Your task to perform on an android device: Set an alarm for 4.15 p.m. Set the snooze length to 3 minutes and snooze the alarm.
Image 1: 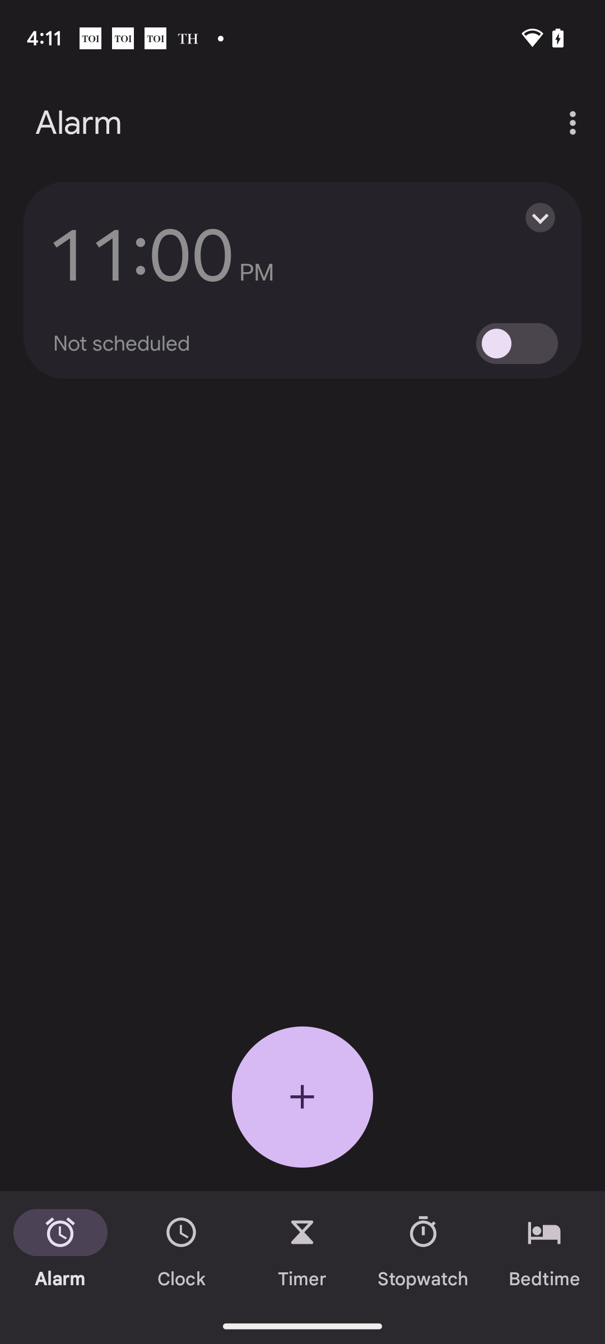
Click on the plus icon to set a alarm
Step 1: click (302, 1096)
Image 2: 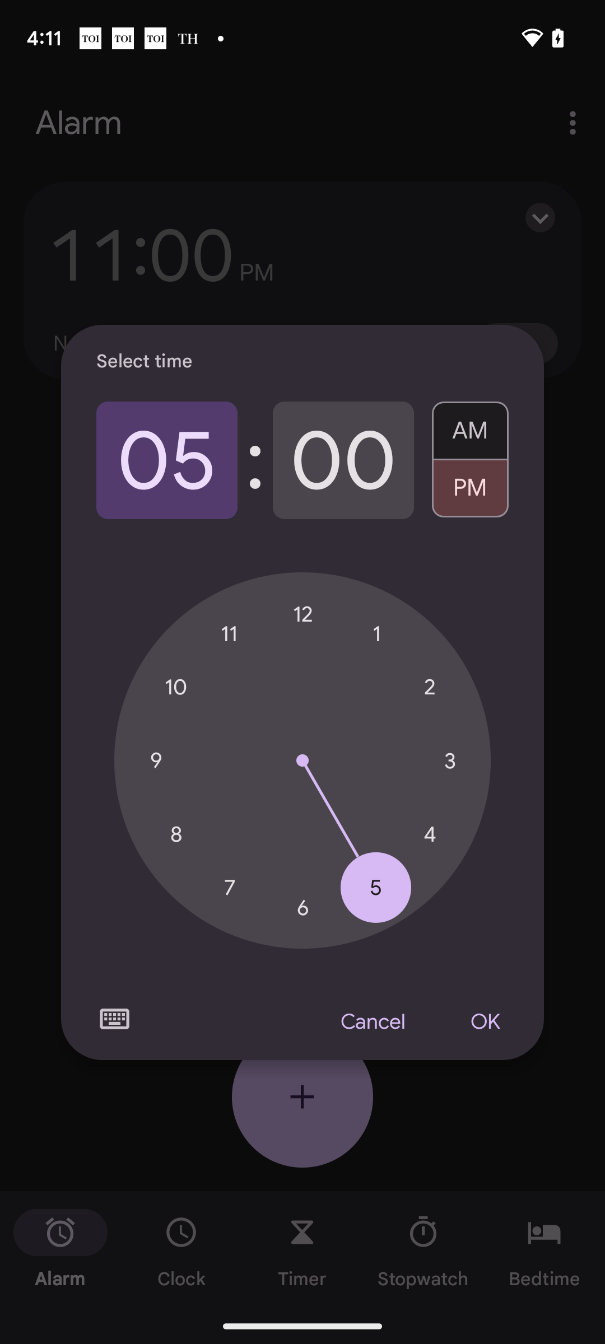
Click on the 4 
Step 2: click (429, 834)
Image 3: 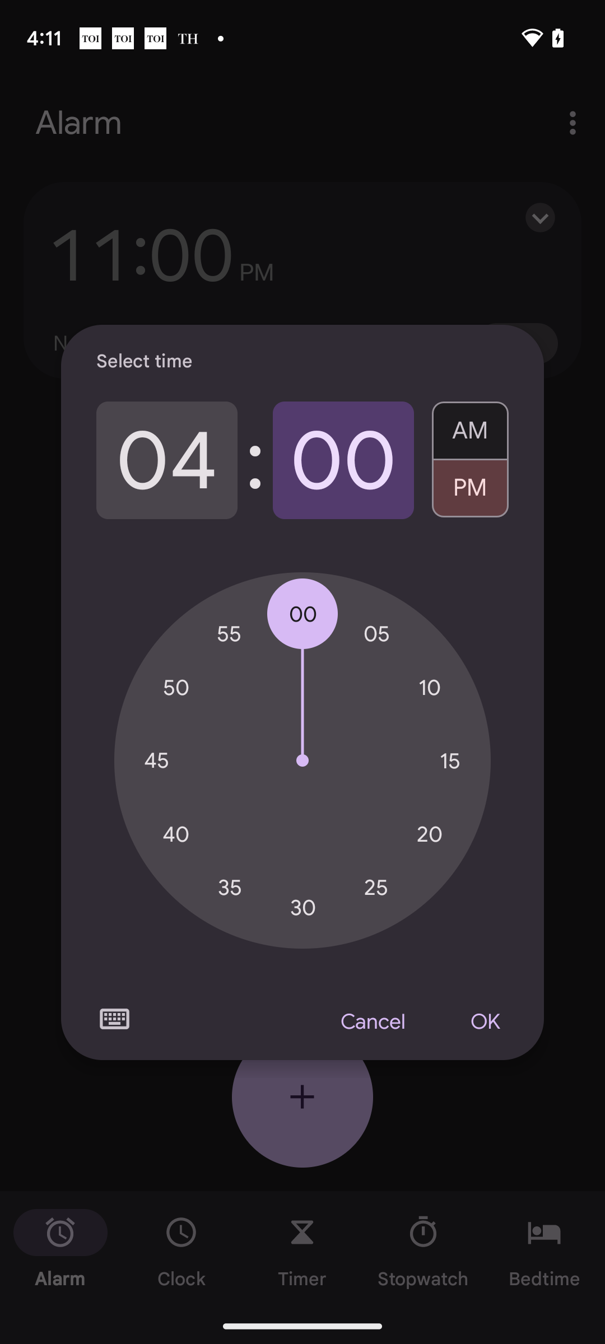
Click on the 15 to set 4.15
Step 3: click (450, 760)
Image 4: 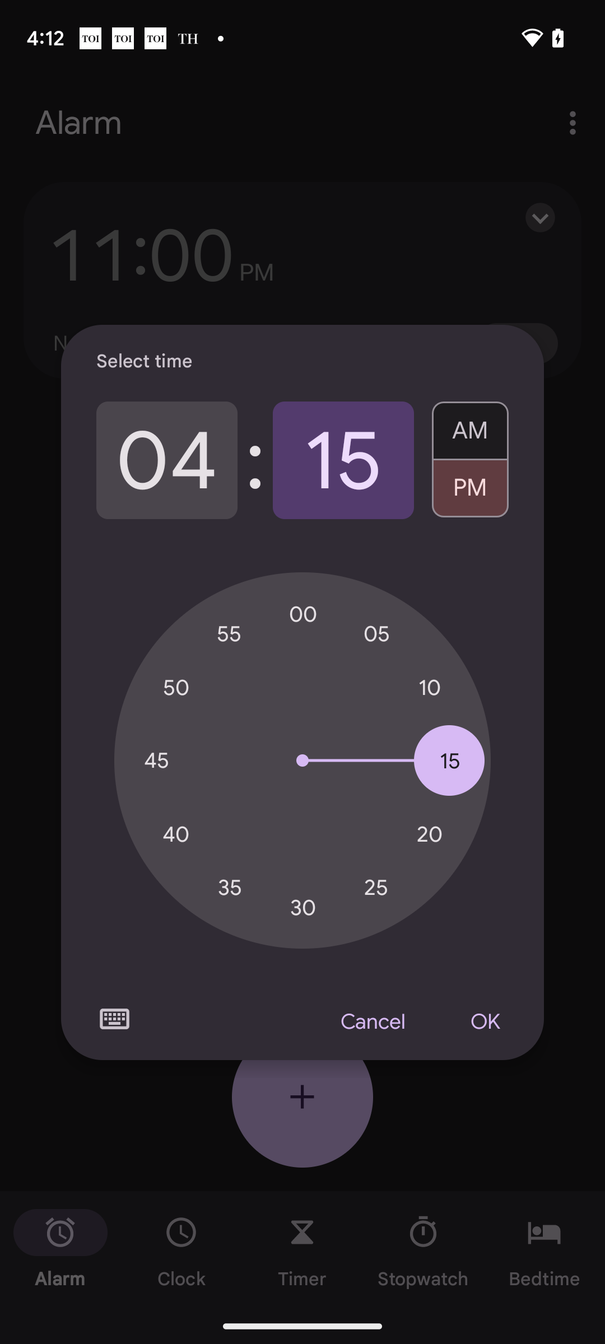
Click on the ok option
Step 4: click (485, 1022)
Image 5: 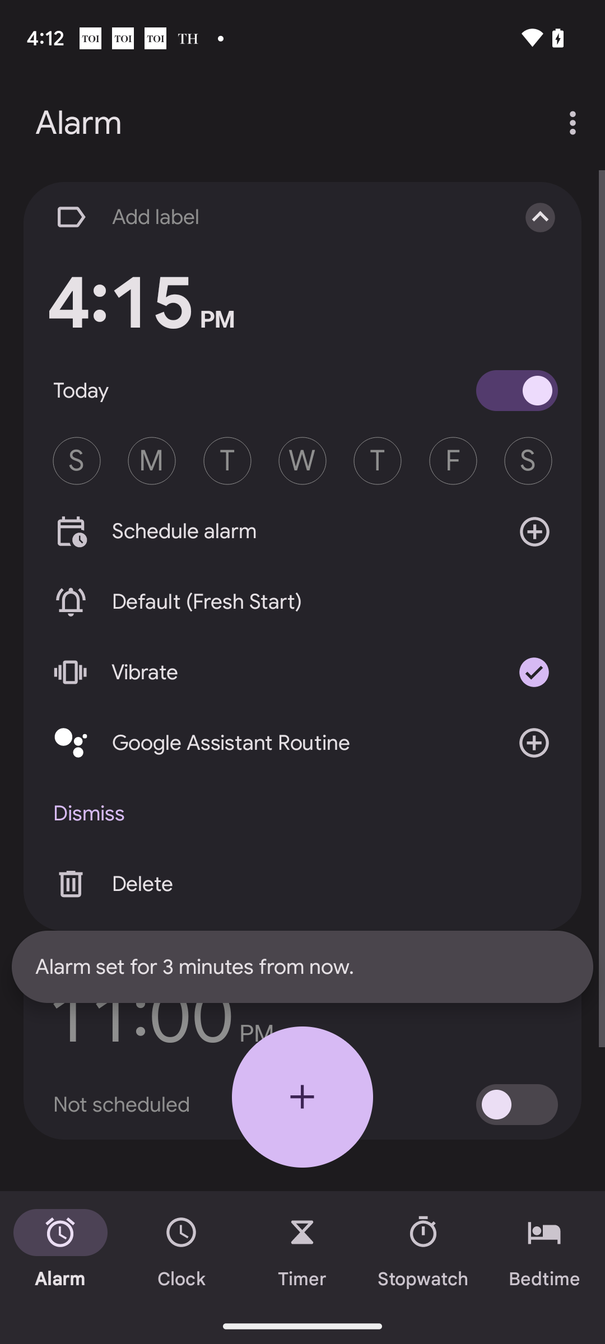
Click on the three dots at the top right corner
Step 5: click (575, 122)
Image 6: 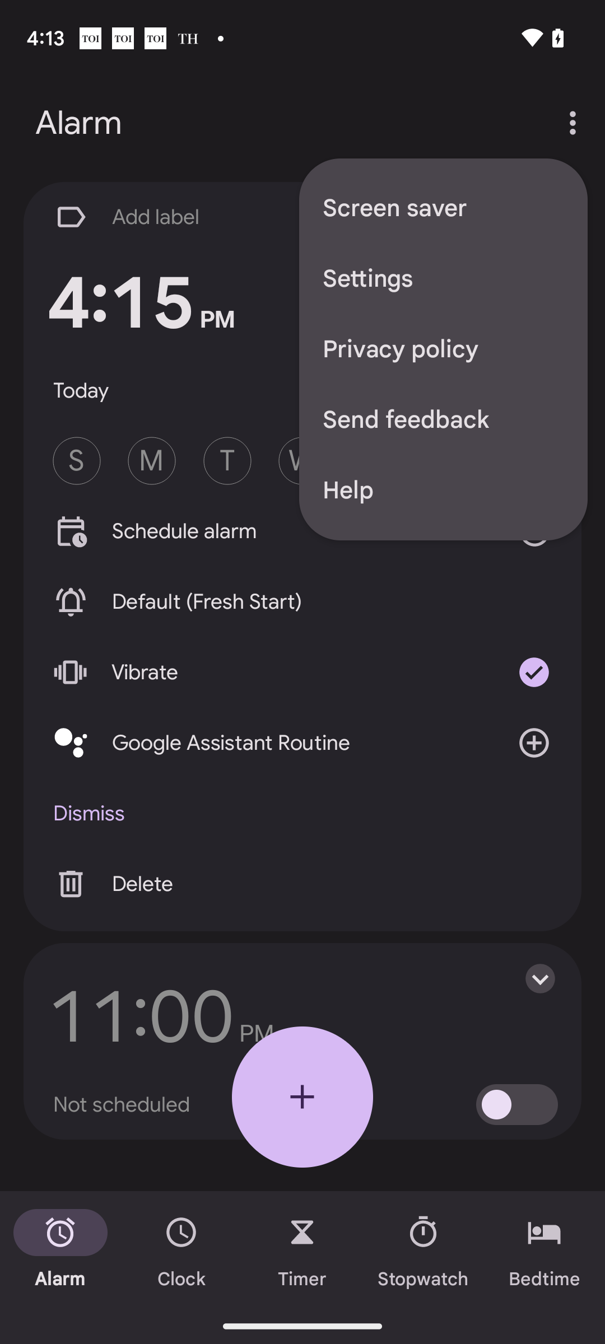
Click on the settings
Step 6: click (443, 278)
Image 7: 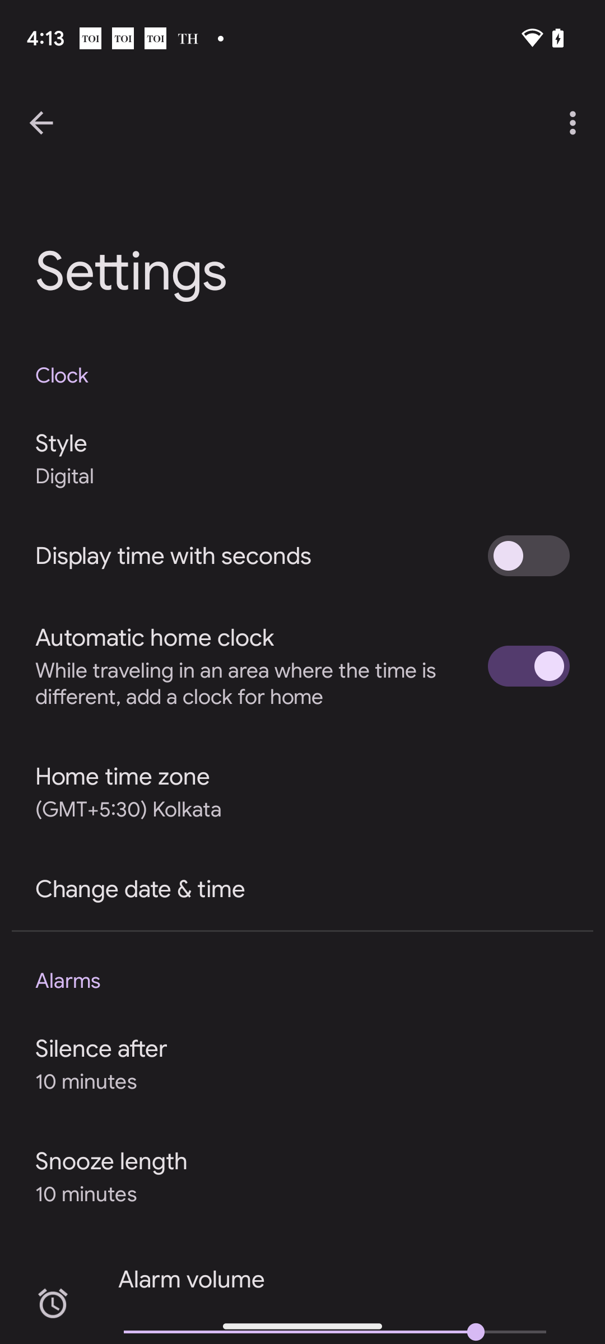
Click on the snooze length
Step 7: click (302, 1177)
Image 8: 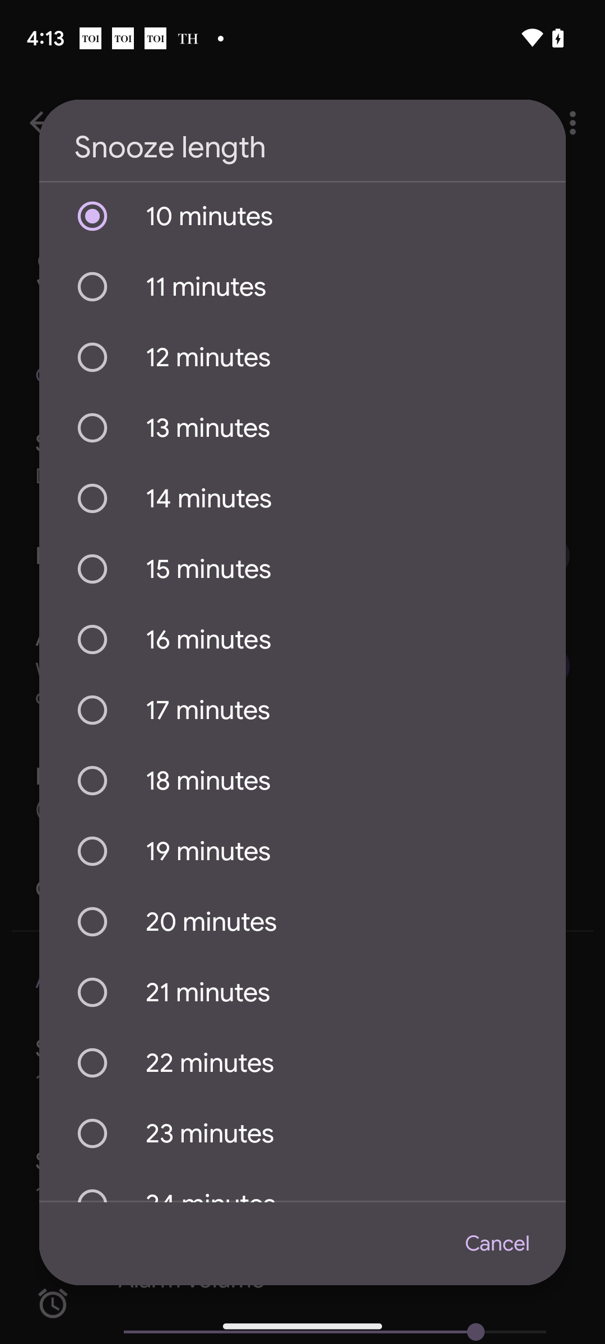
Swipe down on the screen
Step 8: scroll up
Image 9: 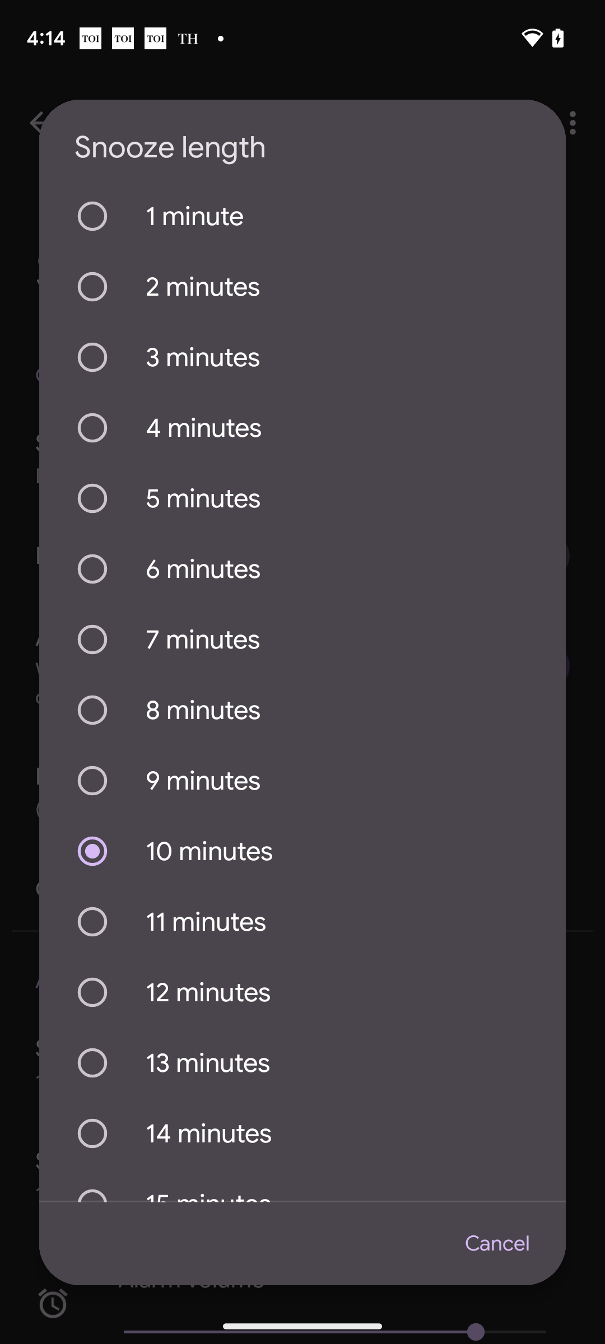
Click on 3
Step 9: scroll left
Image 10: 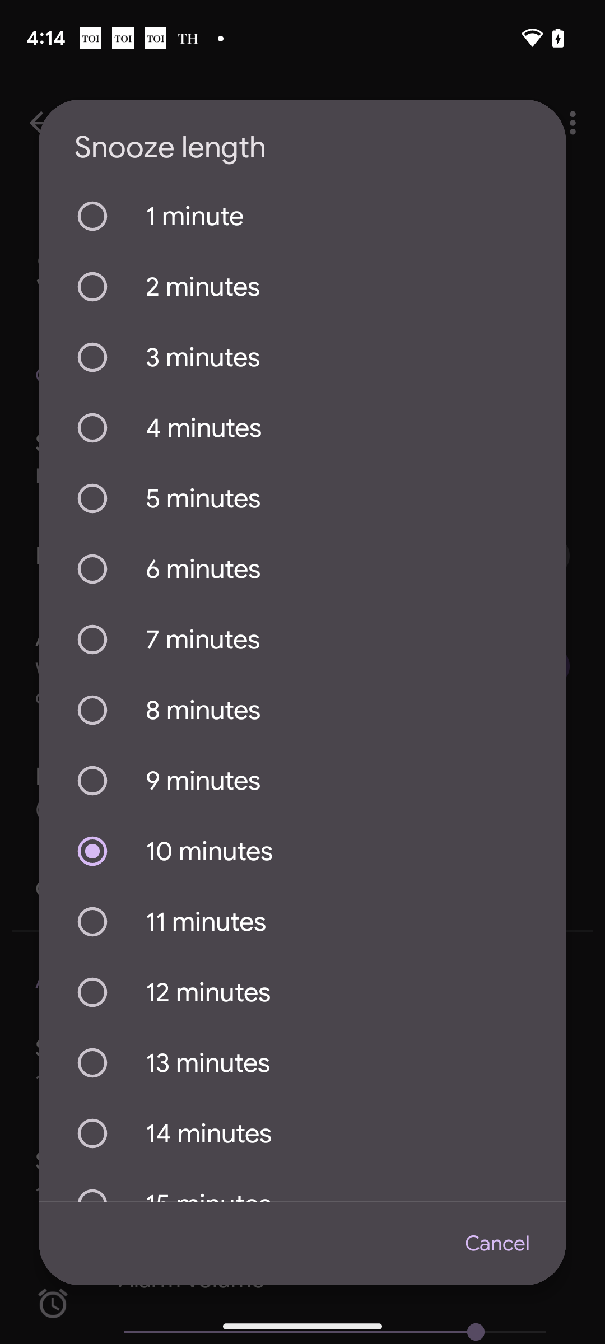
Click on 3
Step 10: scroll left
Image 11: 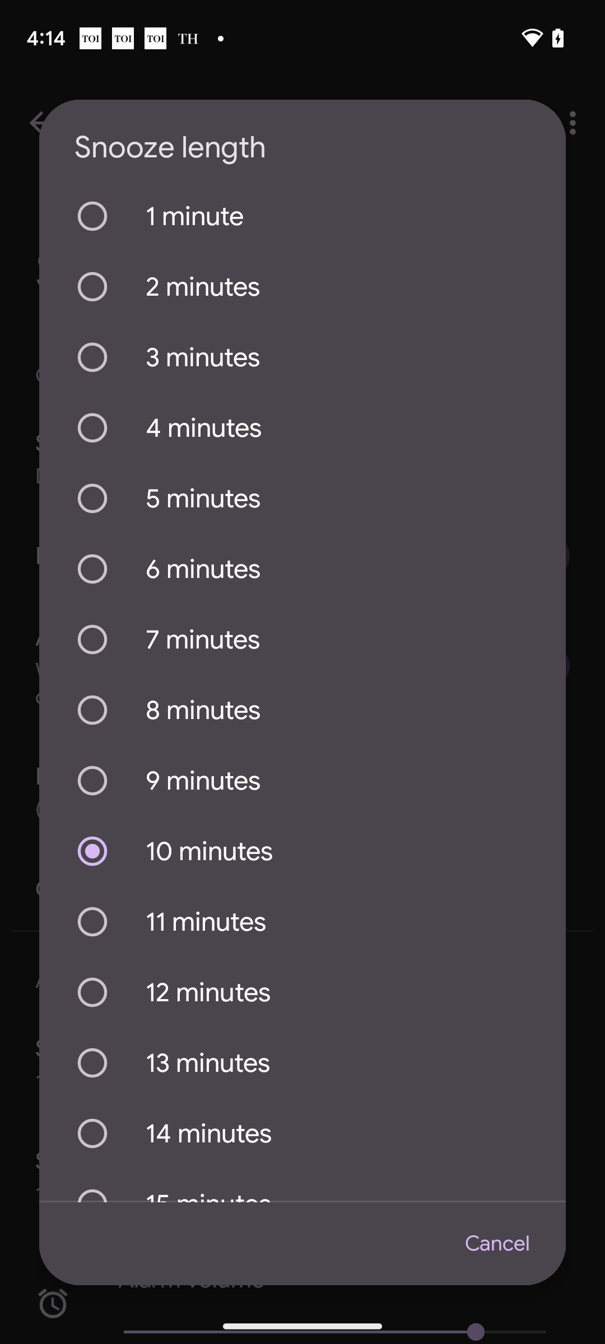
Click on 3
Step 11: click (302, 357)
Image 12: 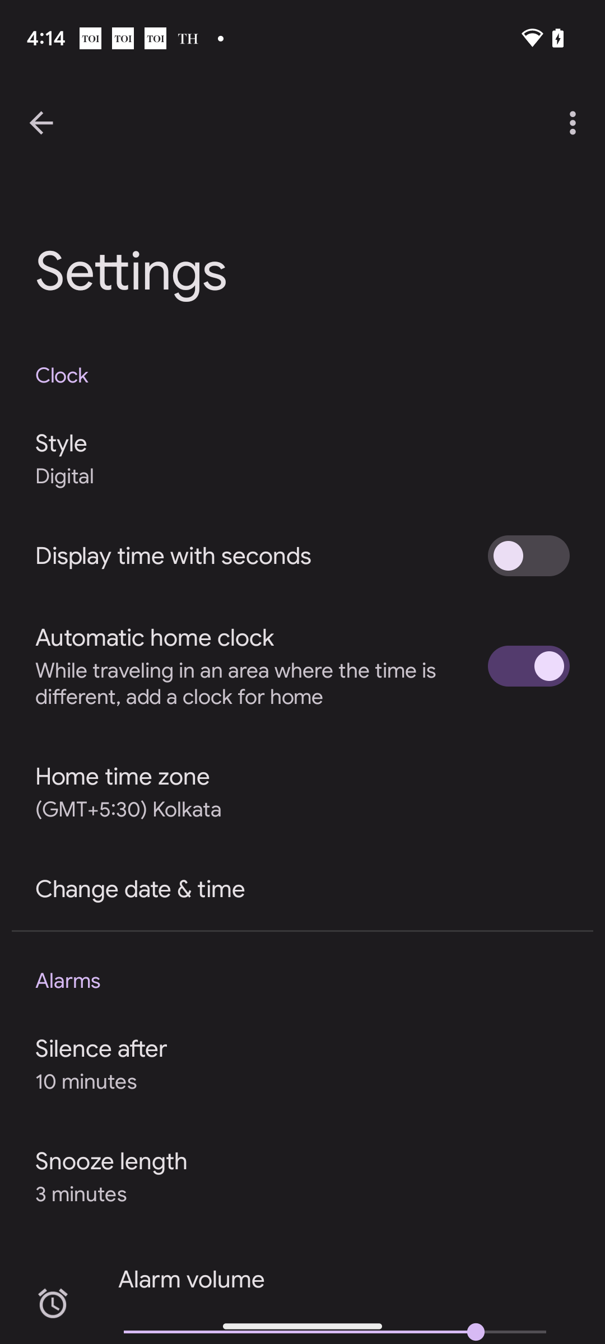
Click on 3
Step 12: wait
Image 13: 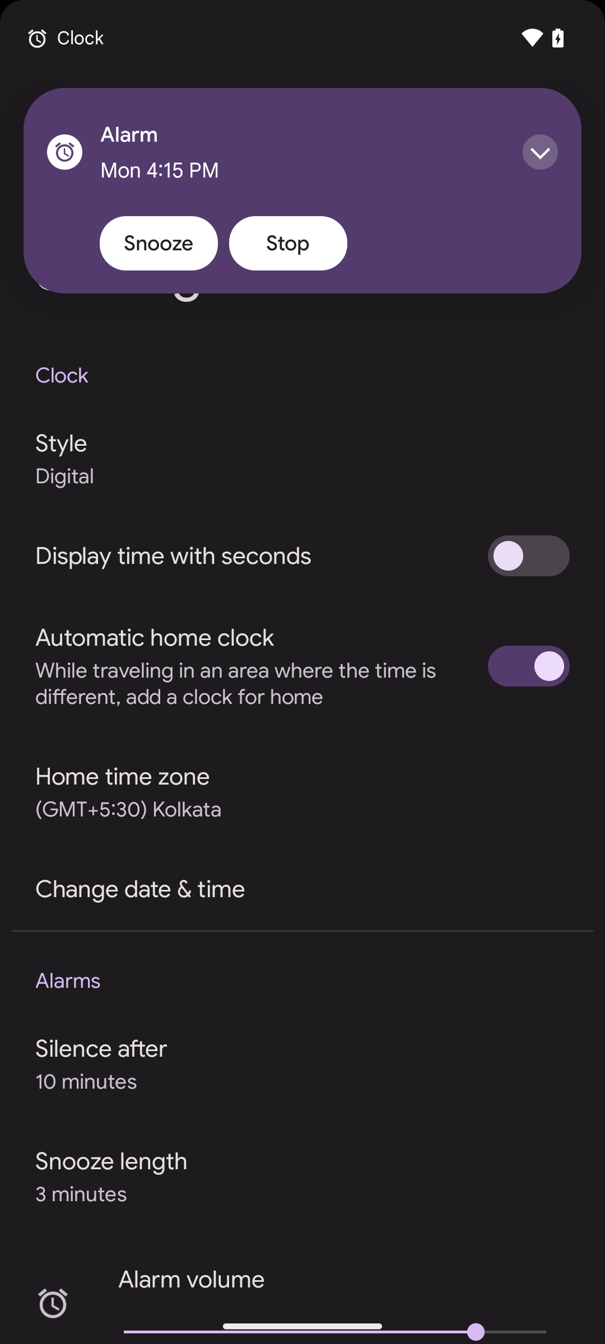
Click on the snooze button to snooze alarm
Step 13: wait
Image 14: 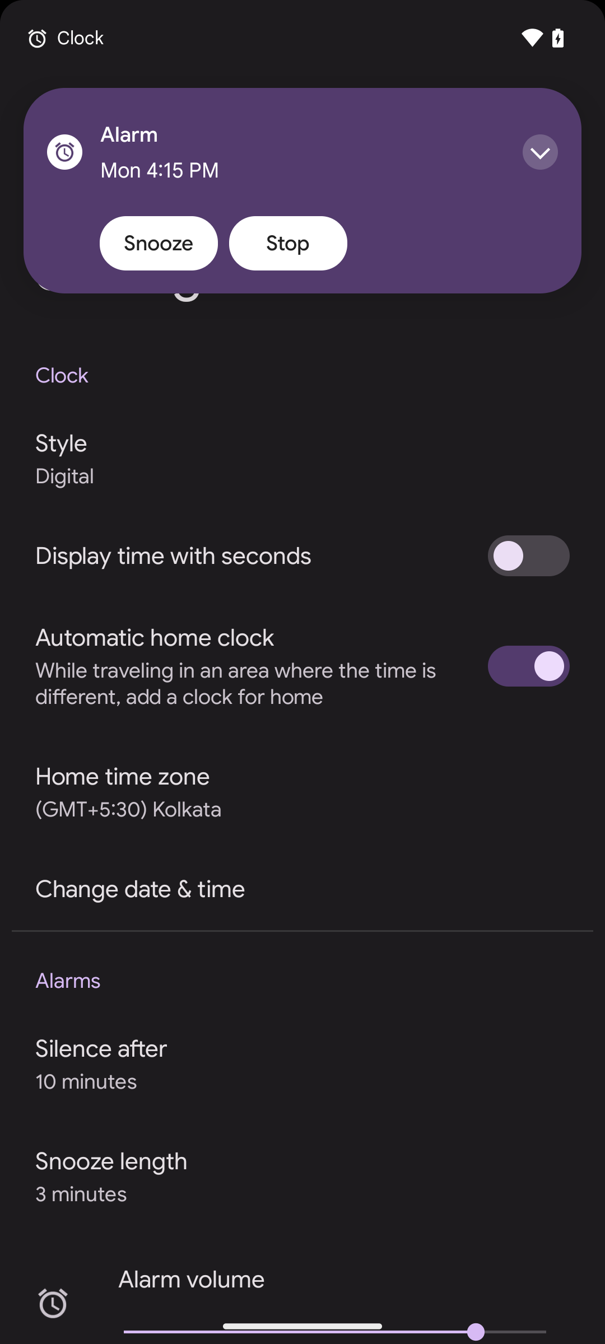
Click on the snooze button to snooze alarm
Step 14: click (159, 243)